Your task to perform on an android device: In the Visit A City app, I want to Get travel inspiration by going through the Sights section.
Image 0: 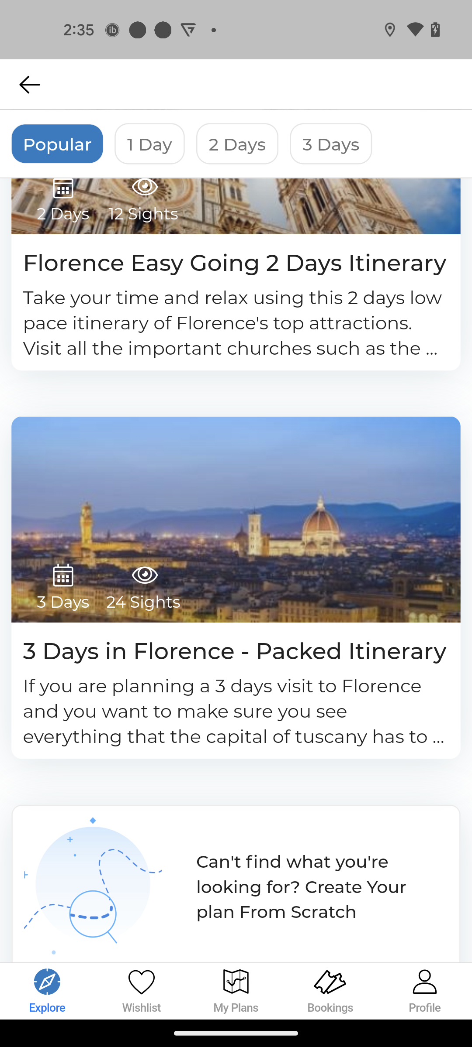
Go back to the previous page
Step 0: press back button
Image 2: 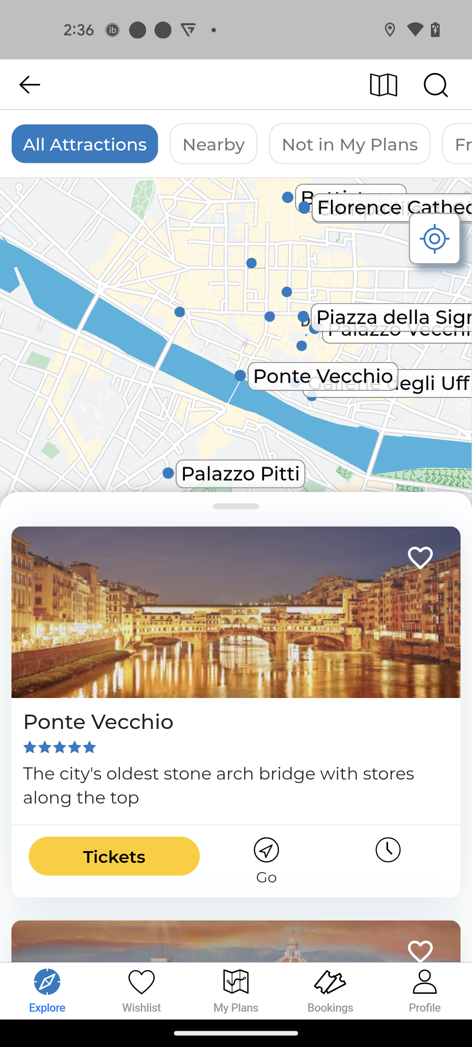
Swipe up to view more options
Step 2: scroll down